Your task to perform on an android device: How can I share "Queen Elizabeth Park" photo with my friend Natalie Larson on the Gmail app at id-natalie.larson1998@gmail.com?
Image 0: 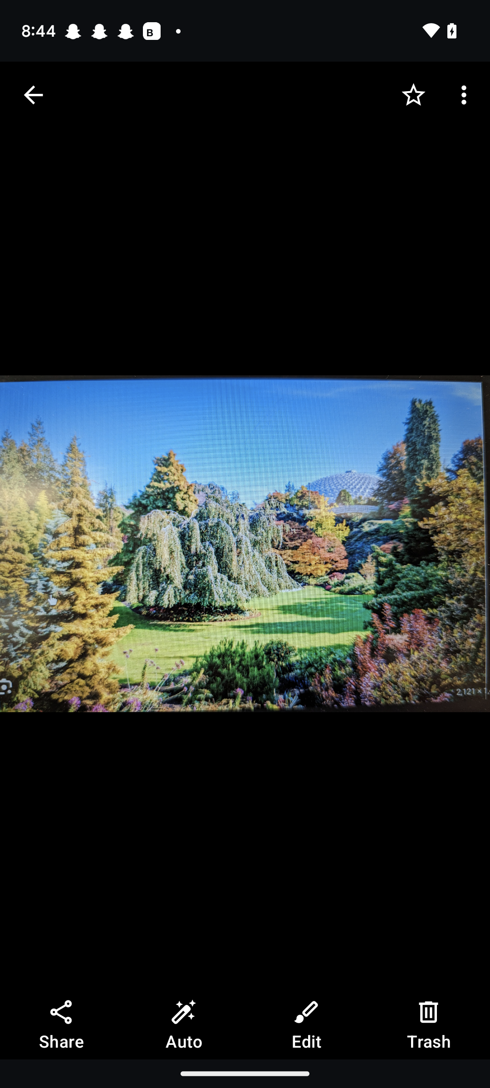
click on the Share icon at the bottom left corner of the screen.
Step 0: click (61, 1026)
Image 1: 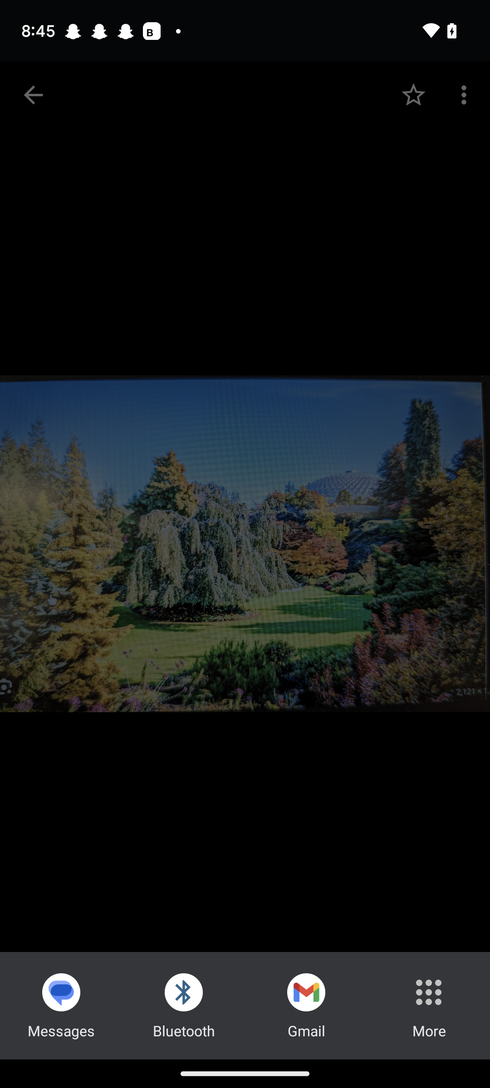
Click on the tab Gmail at the bottom.
Step 1: click (306, 992)
Image 2: 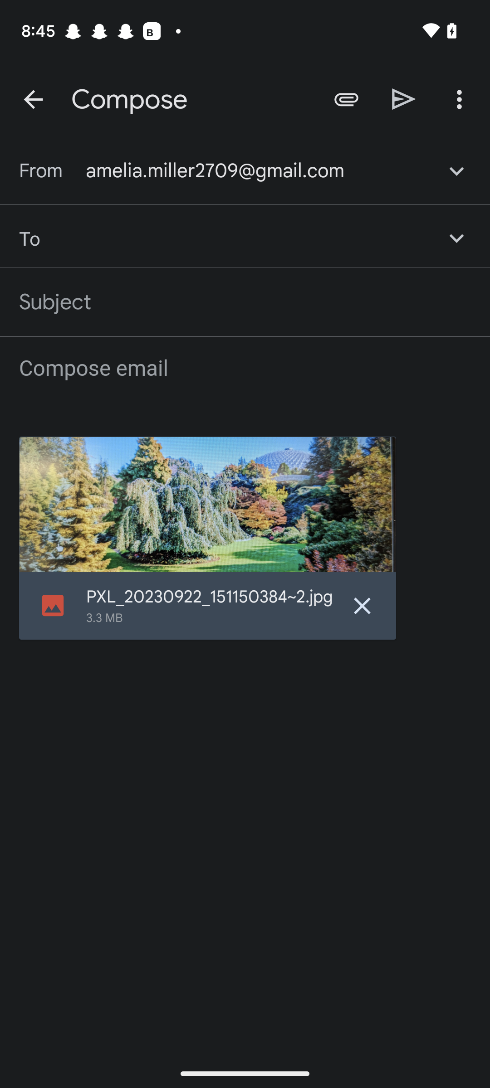
Click on the second input box from the top.
Step 2: click (244, 238)
Image 3: 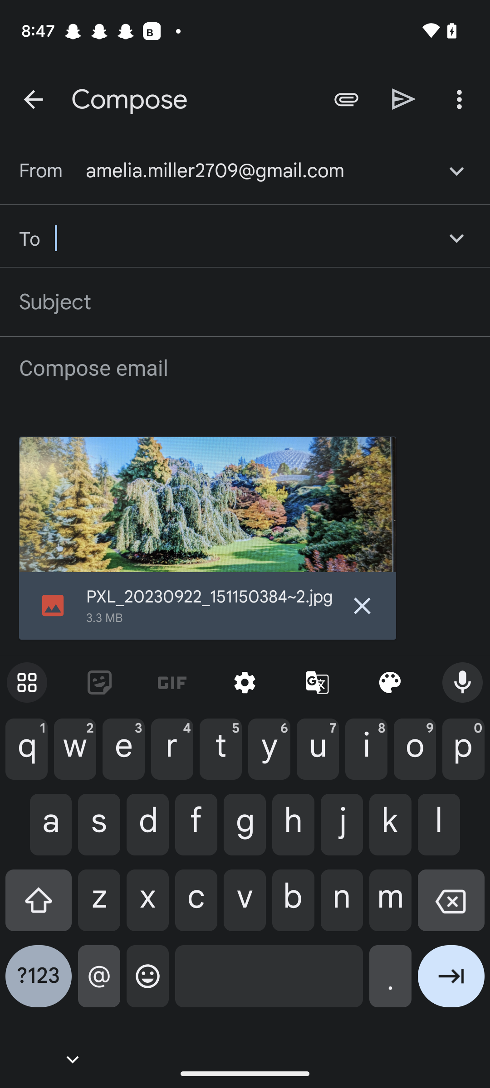
Type id-natalie.larson1998@gmail.com in the input box.
Step 3: type "natalie.larson1998@gmail.com"
Image 4: 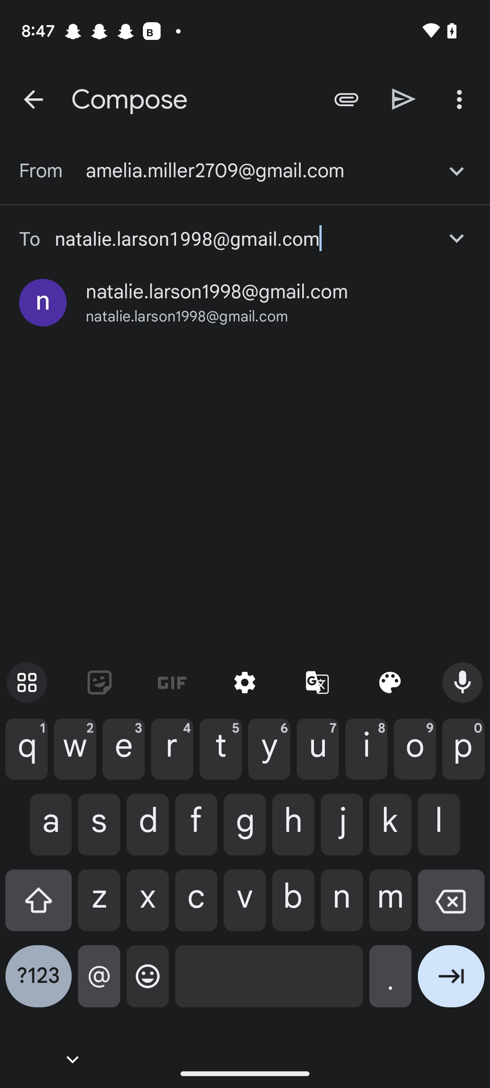
Click on the share icon on the left side of the three dots in the top-right corner.
Step 4: click (404, 99)